Your task to perform on an android device: I want to connect with Natalie Larson on a video call, so make a video call to Natalie Larson in the Snapchat app.
Image 0: 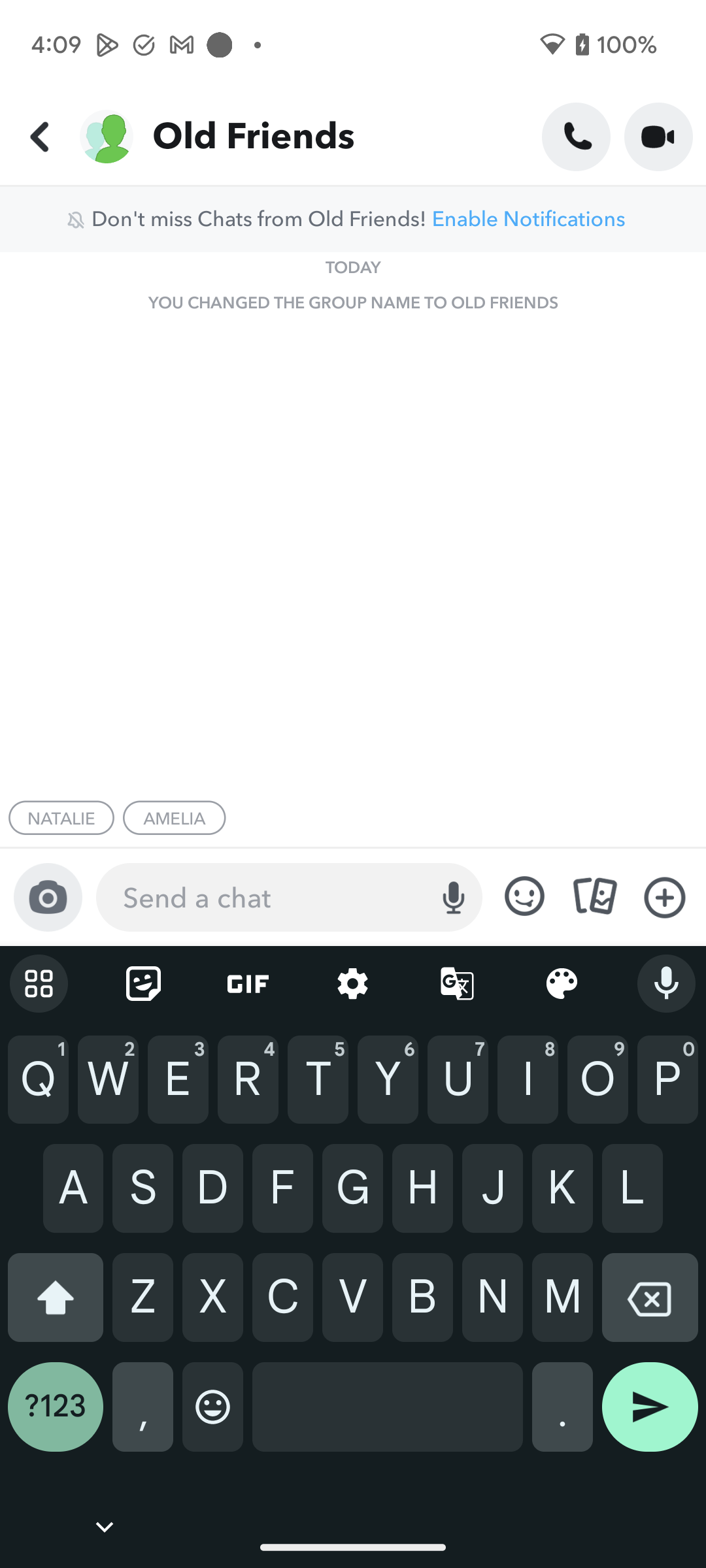
Go back to the previous page to view the Natalie Larson chat option.
Step 0: press back button
Image 1: 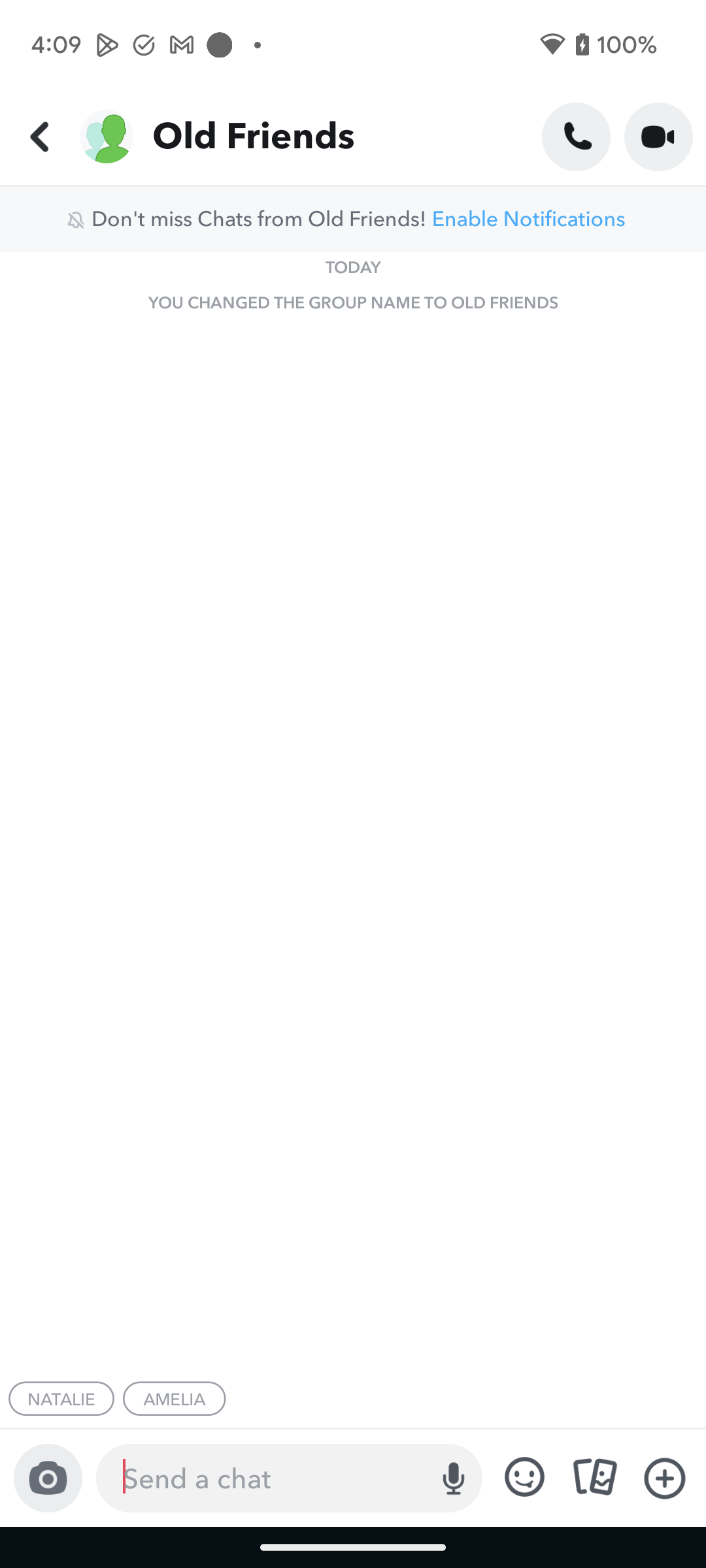
Go back to the previous page to view the Natalie Larson chat option.
Step 1: press back button
Image 2: 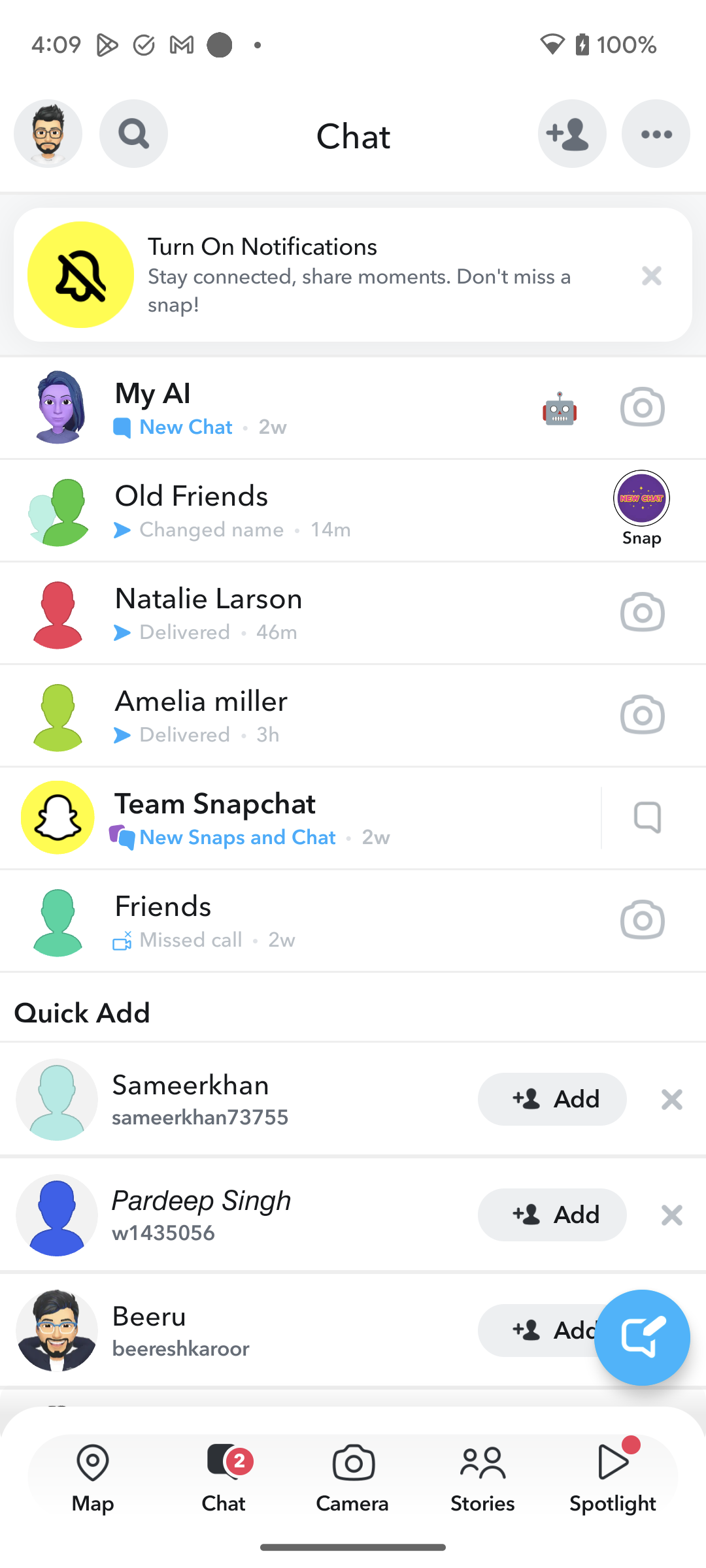
Click on the Natalie Larson chat option to view the video call option.
Step 2: click (353, 612)
Image 3: 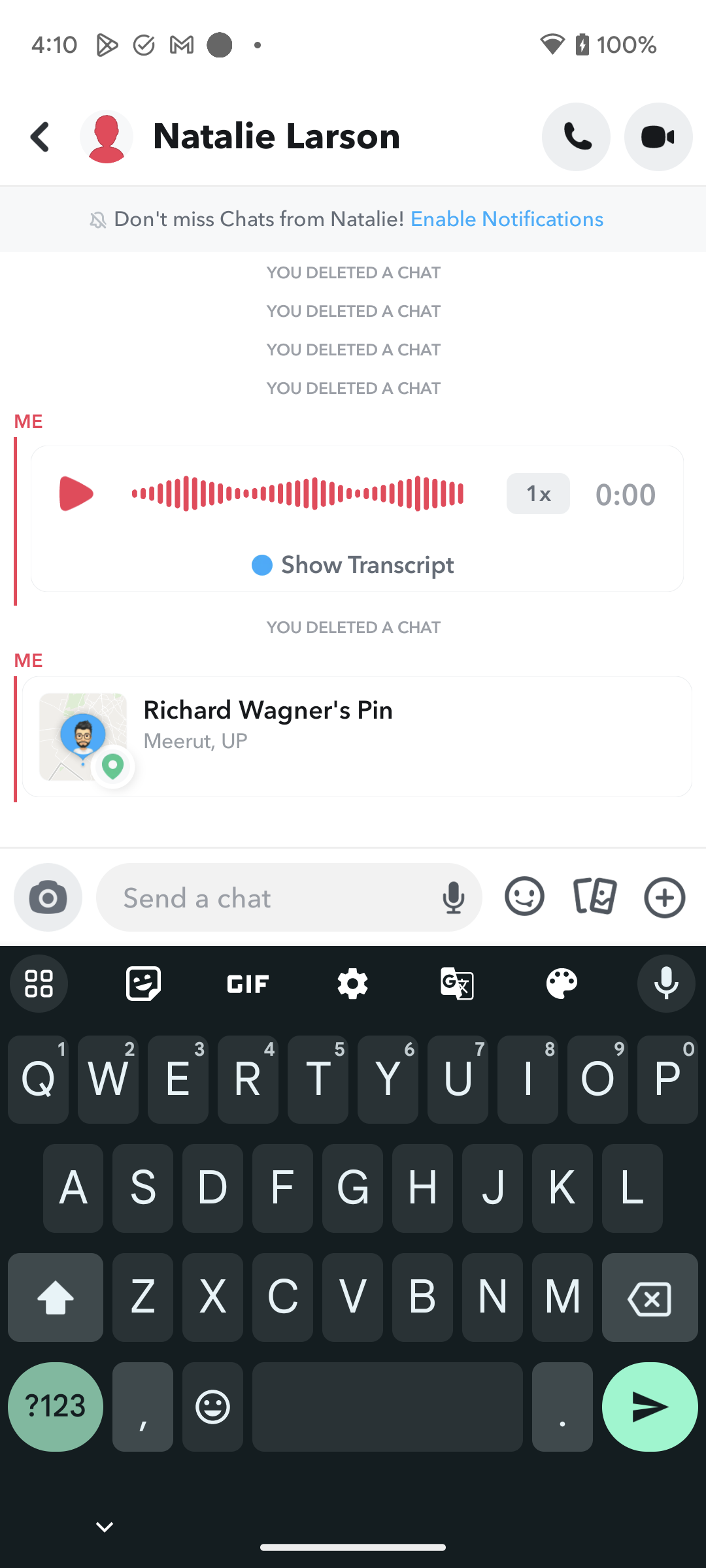
Click on the video call icon at the top right corner of the screen to make a video call.
Step 3: click (658, 136)
Image 4: 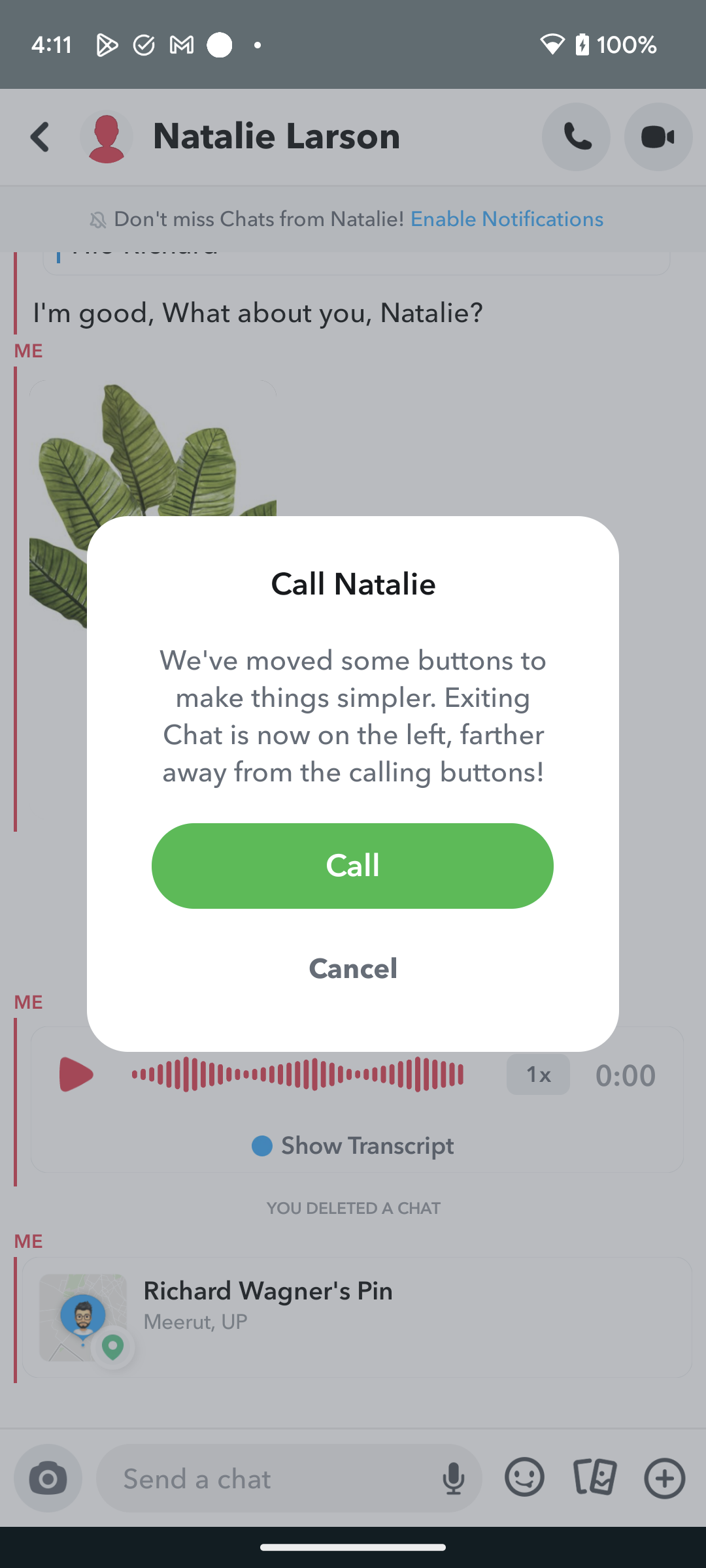
Click on the Call button to make a video call.
Step 4: click (352, 853)